Your task to perform on an android device: Qus 3234 - I want to view the save voice recording of my
Image 0: 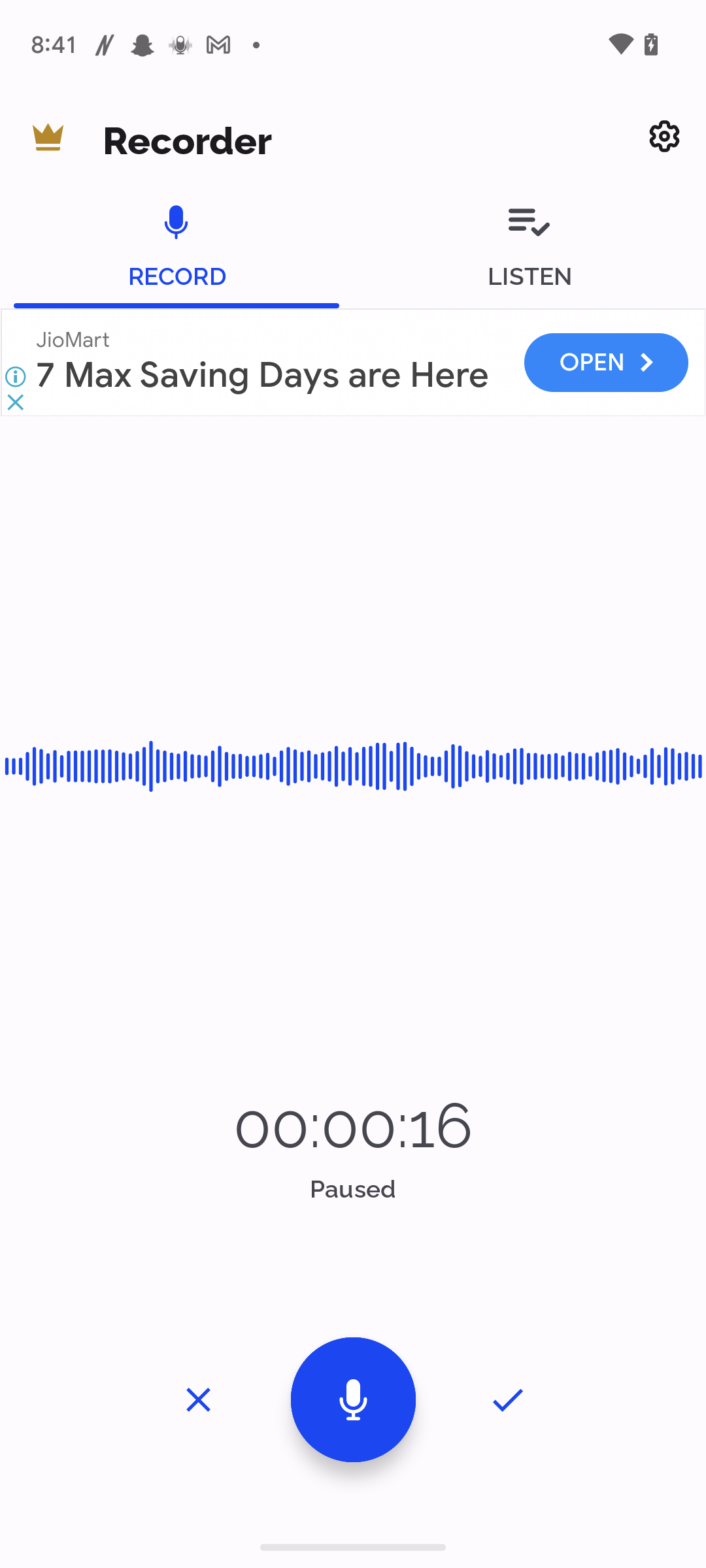
Click on the right icon to save the recording 
Step 0: click (508, 1400)
Image 1: 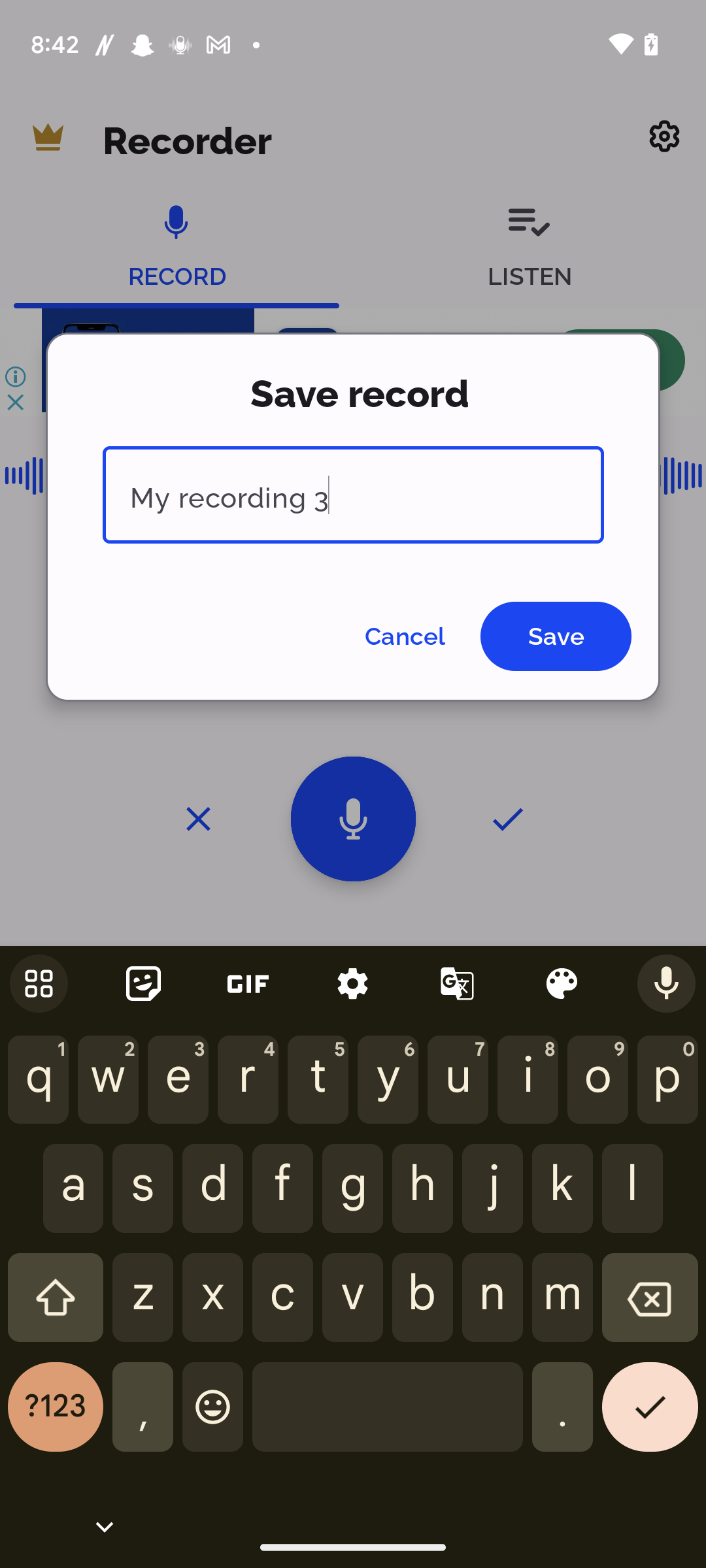
Click on the save button
Step 1: click (556, 636)
Image 2: 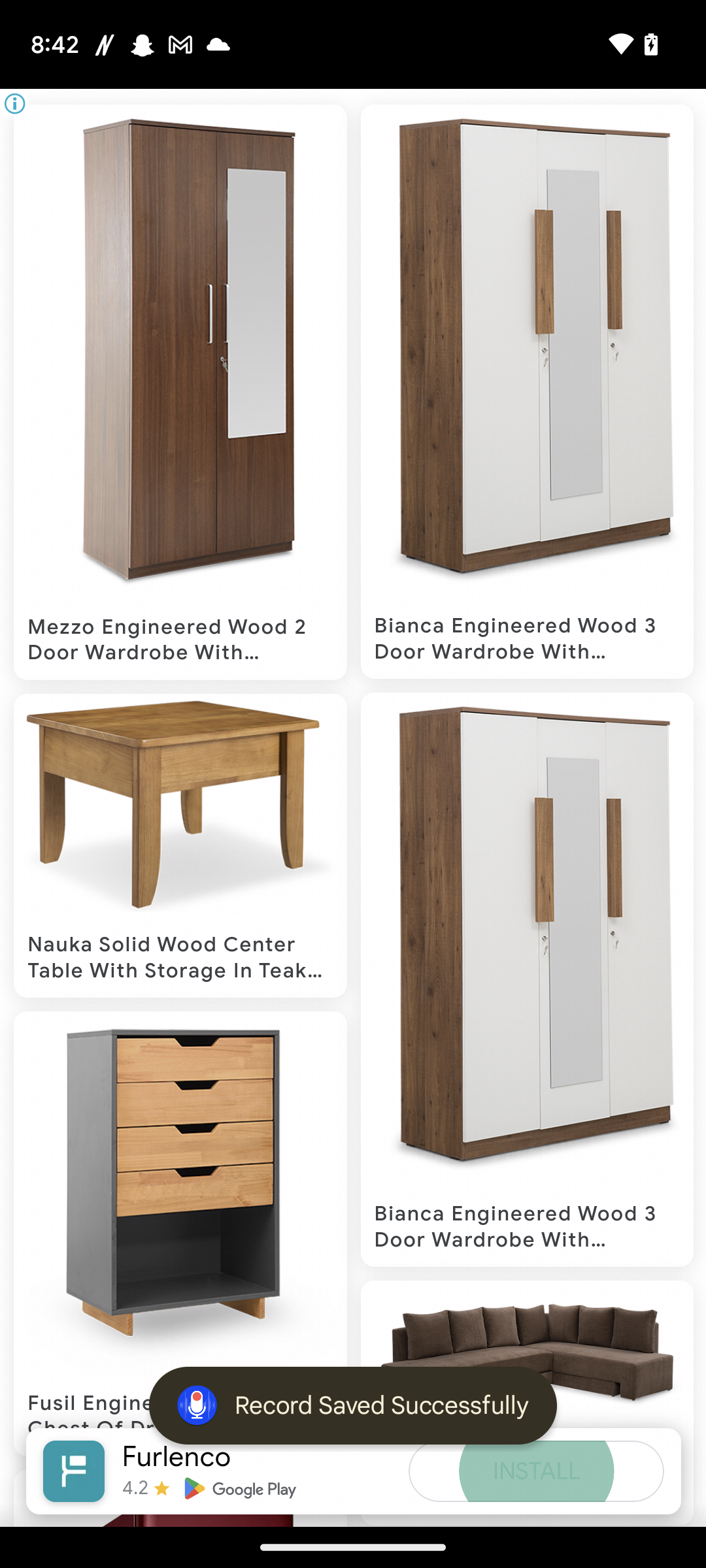
Click on the save button
Step 2: wait